Your task to perform on an android device: Sort the shoe styles according to their newest arrival.
Image 0: 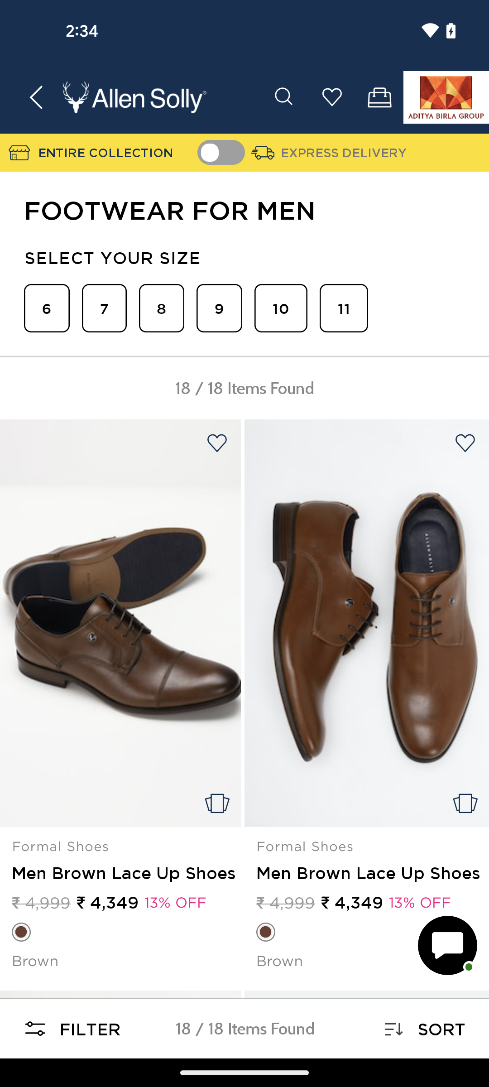
Tap on the sort option at the bottom right corner of the screen
Step 0: click (441, 1029)
Image 1: 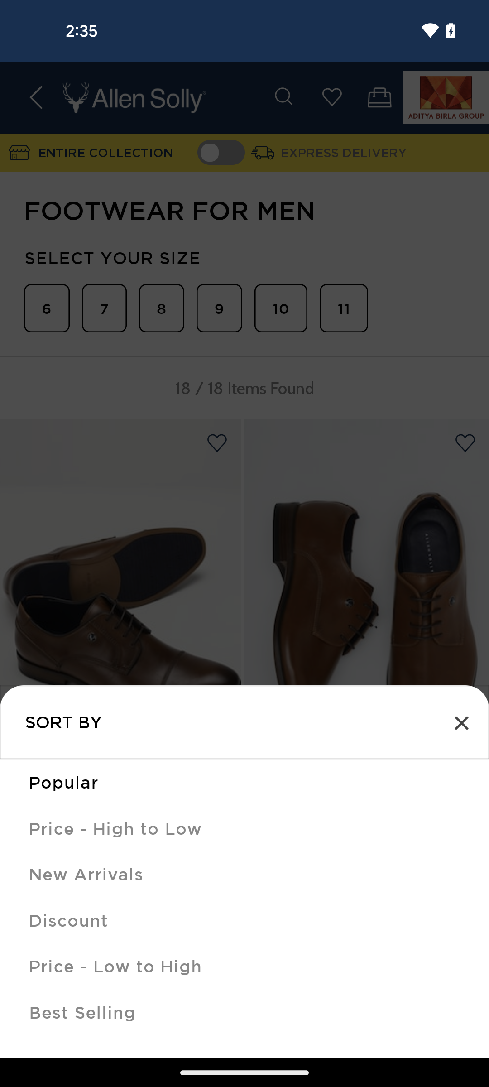
Select the new arrivals option
Step 1: click (259, 874)